Your task to perform on an android device: I am left with no sneakers shoes, which are very much required for weekend activities. Search for sneakers shoes in the eBay app.
Image 0: 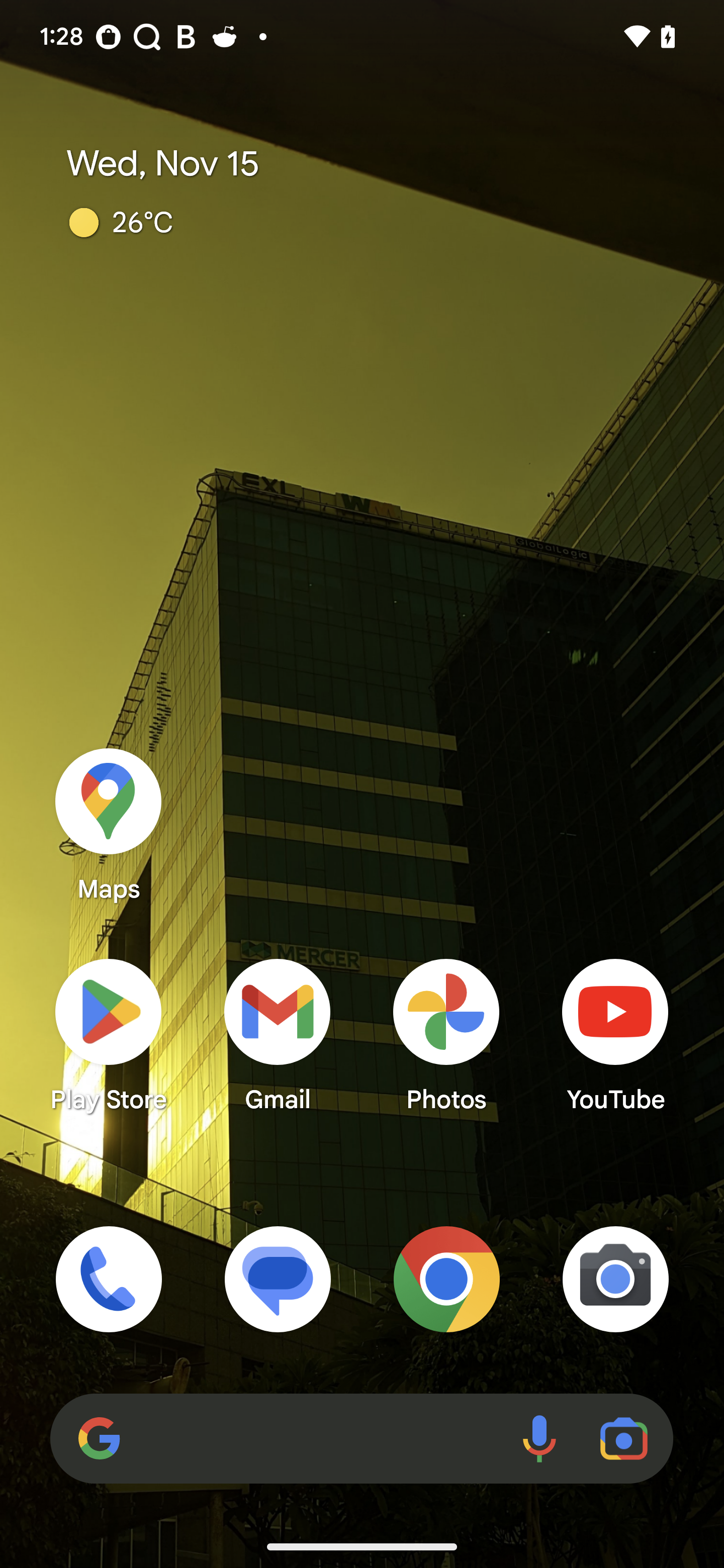
Open eBay app
Step 0: open app "eBay"
Image 1: 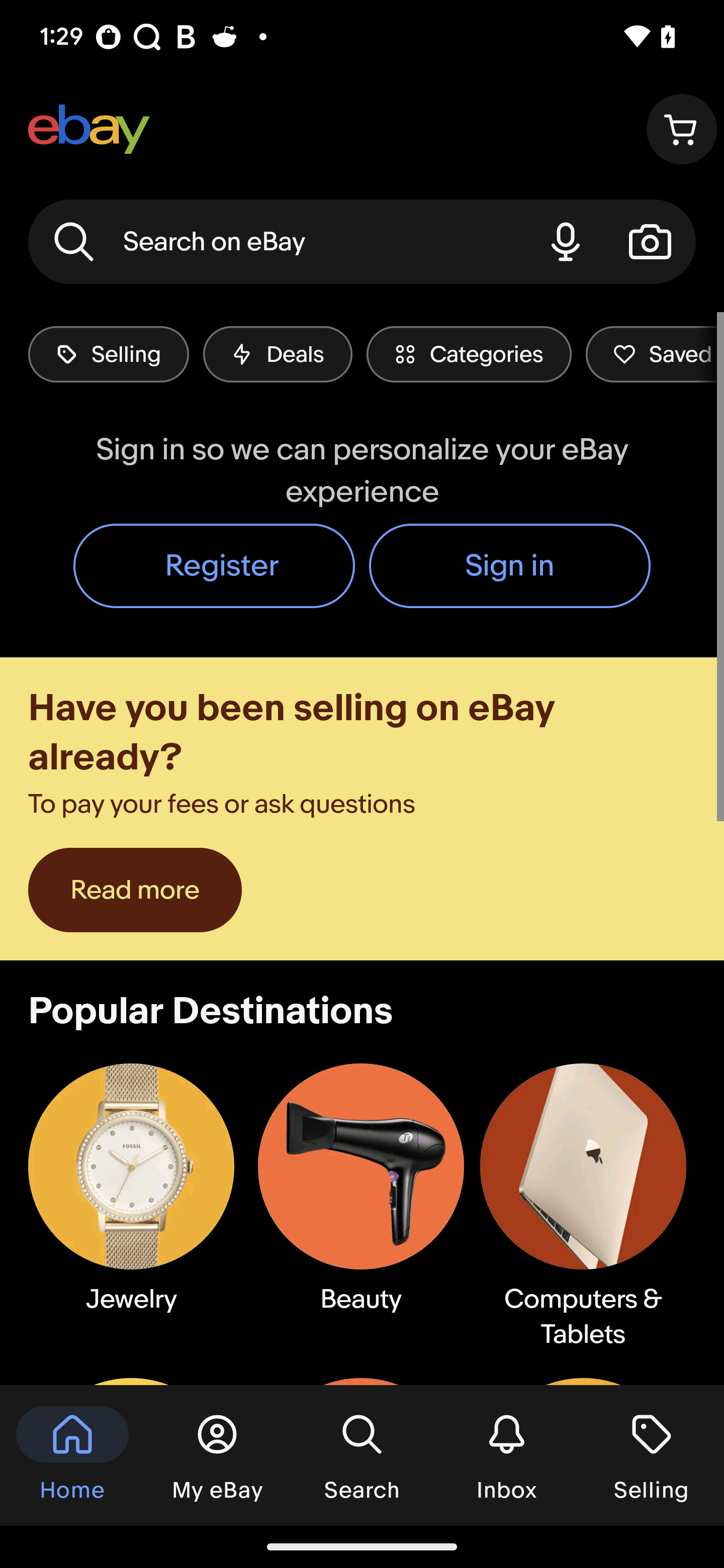
Click on the search bar
Step 1: click (277, 242)
Image 2: 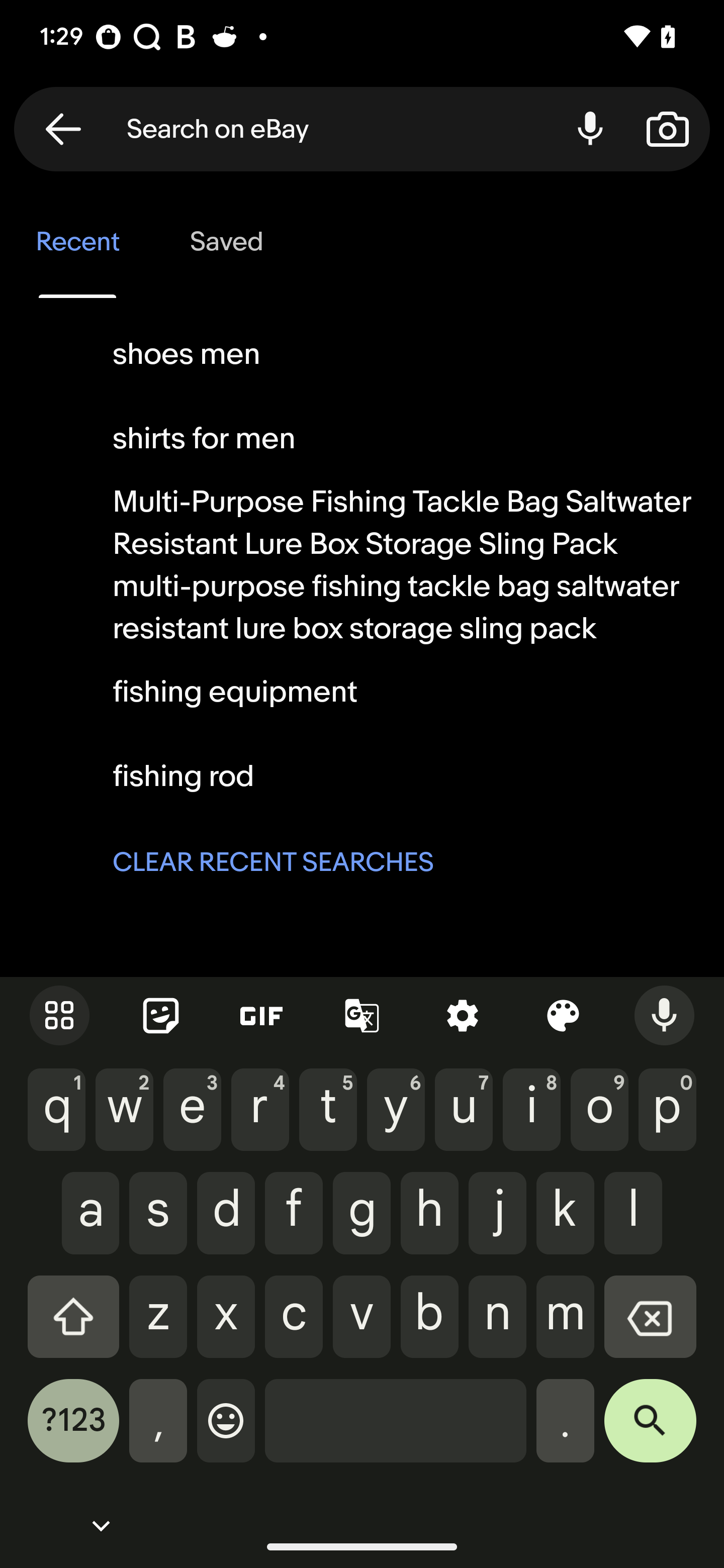
Type Sneakers for men in the search bar 
Step 2: type "Sneakers for men"
Image 3: 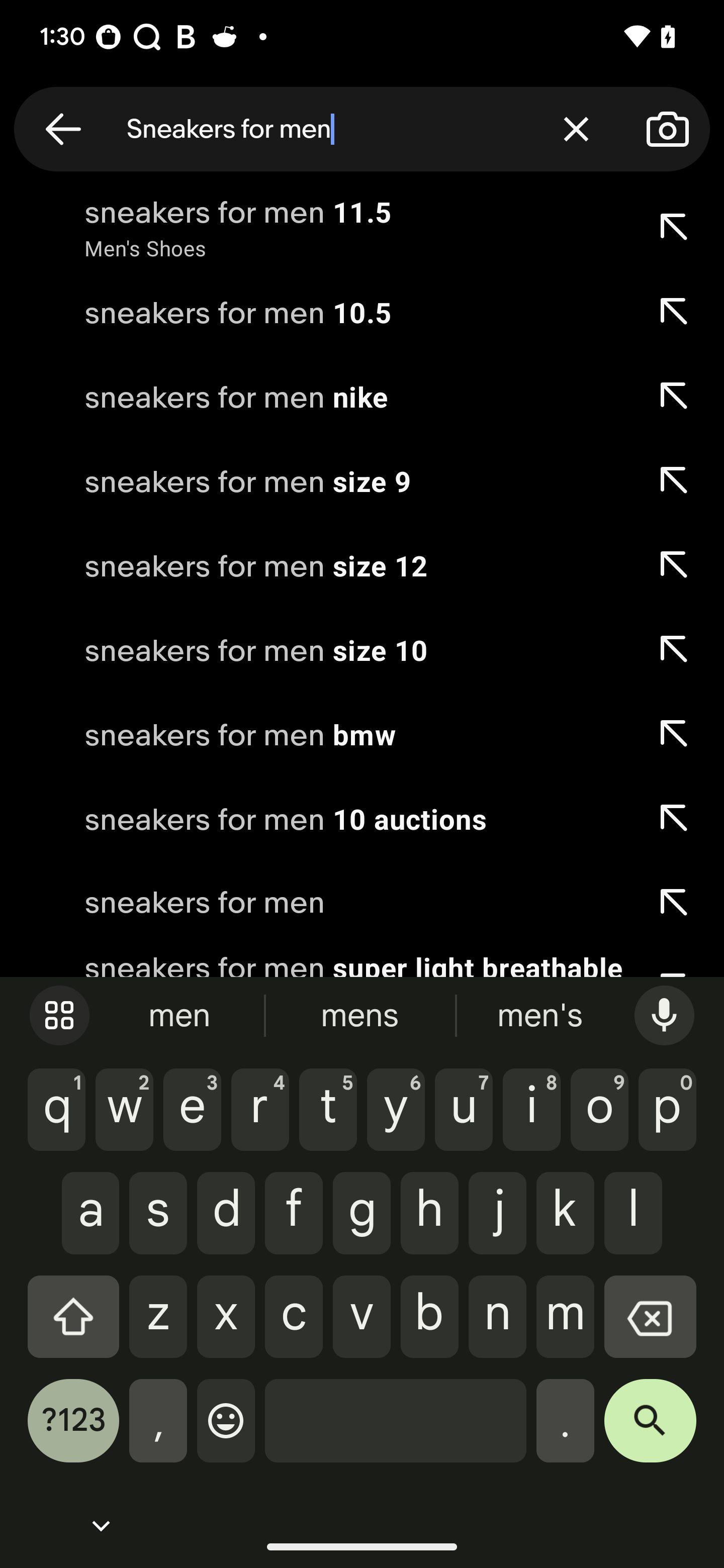
Click on the search icon at the right bottom corner of the keyboard
Step 3: click (650, 1431)
Image 4: 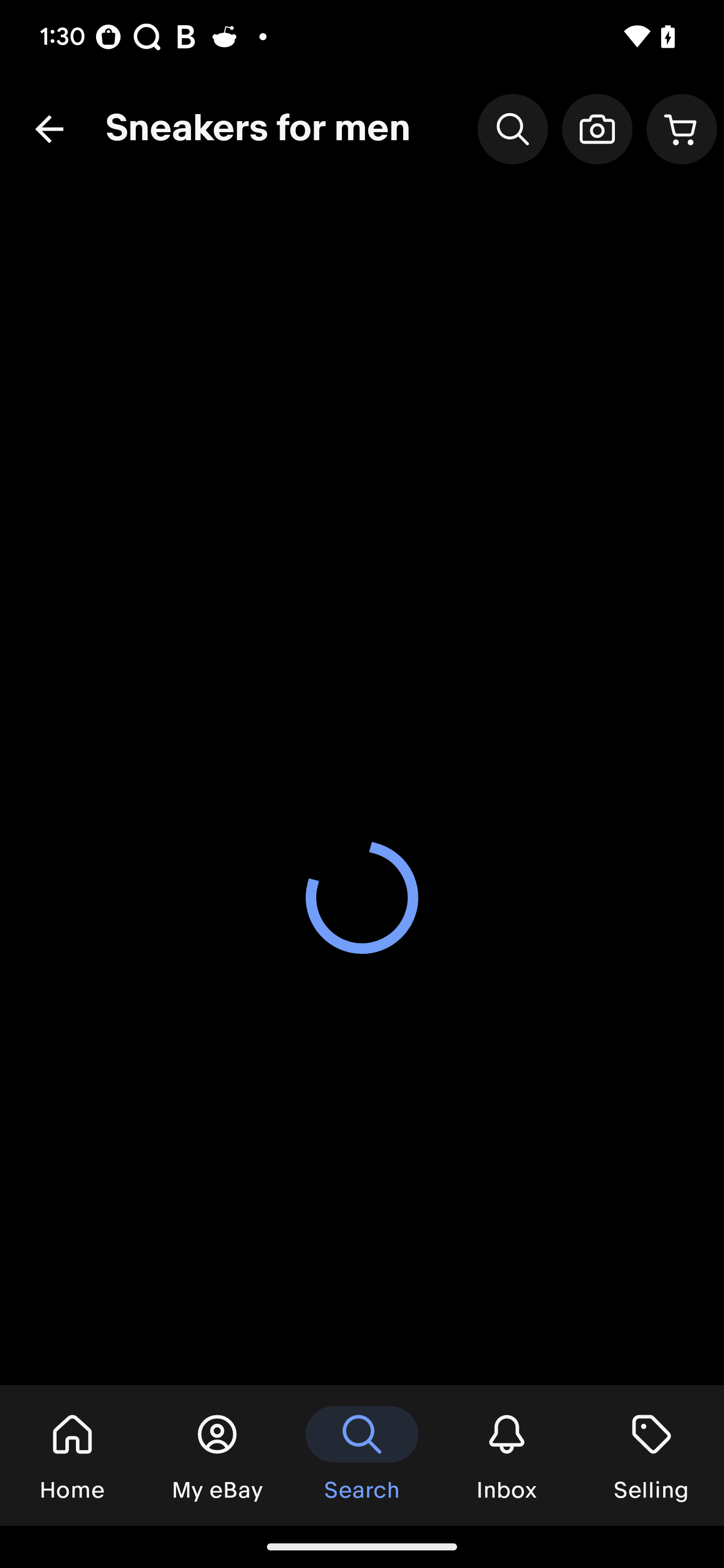
Click on the search icon at the right bottom corner of the keyboard
Step 4: wait